Your task to perform on an android device: My dish is Almost cooked now. Can you pause the ongoing timer?
Image 0: 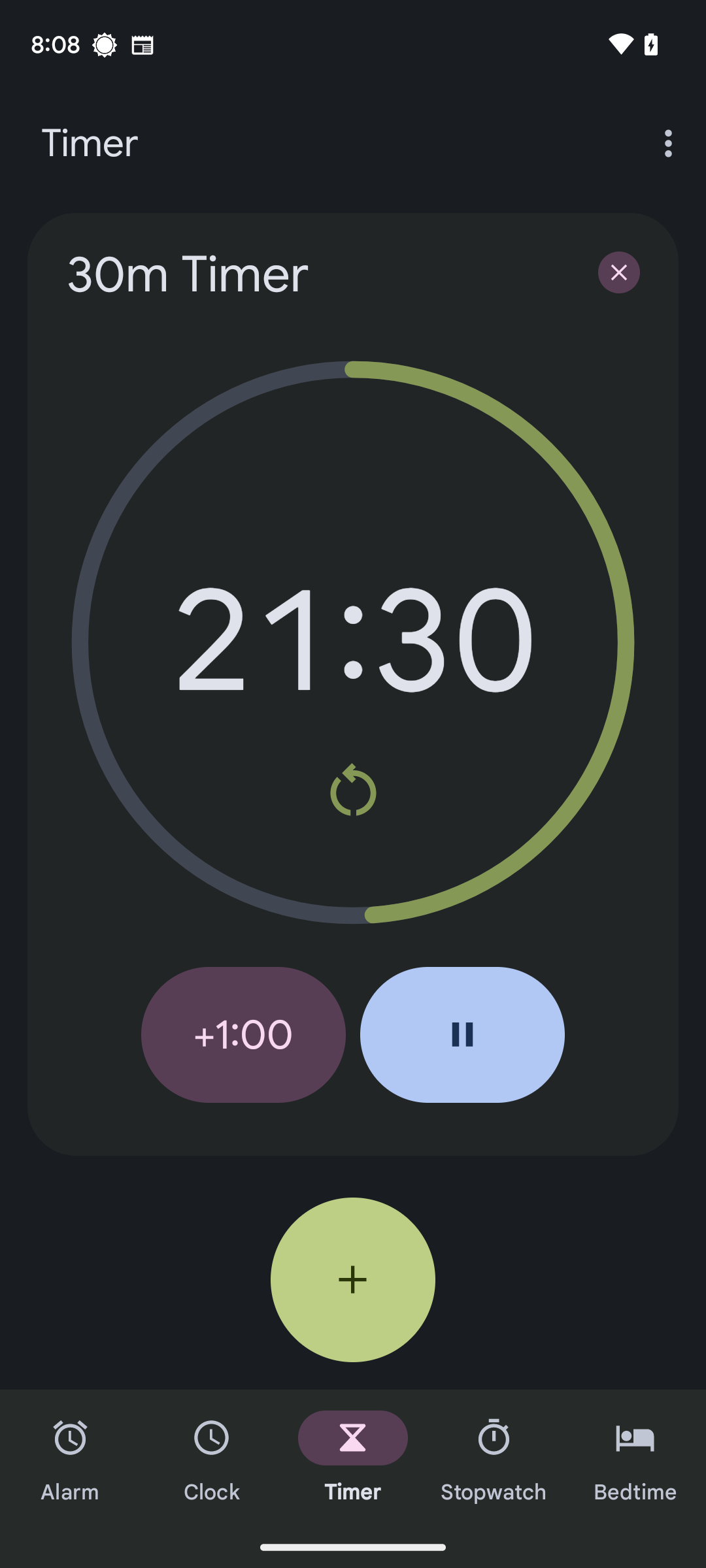
Click on the pause icon below the timer.
Step 0: wait
Image 1: 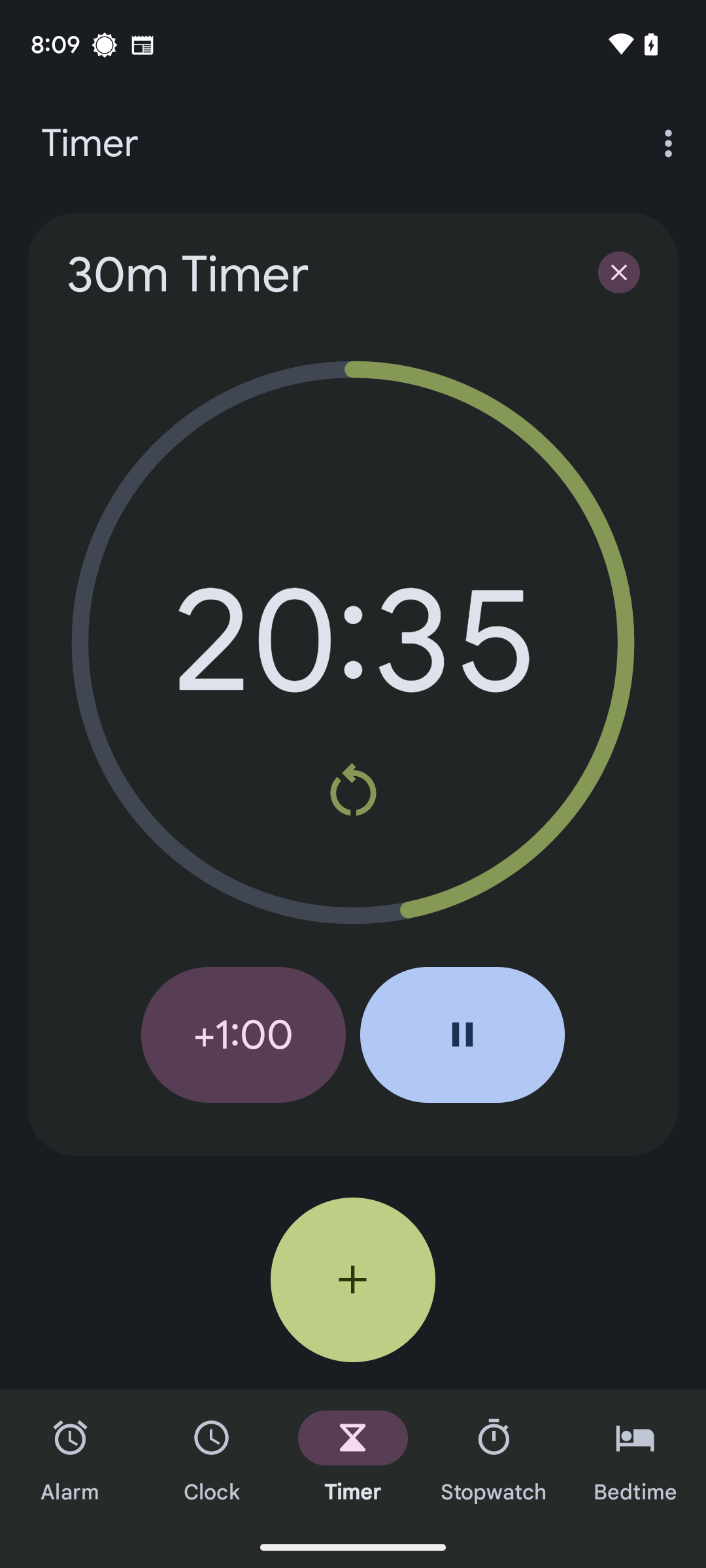
Click on the pause icon below the timer.
Step 1: click (462, 1034)